Your task to perform on an android device: Go to the HERE WeGo app & set the direction to the place Ambience Mall
Image 0: 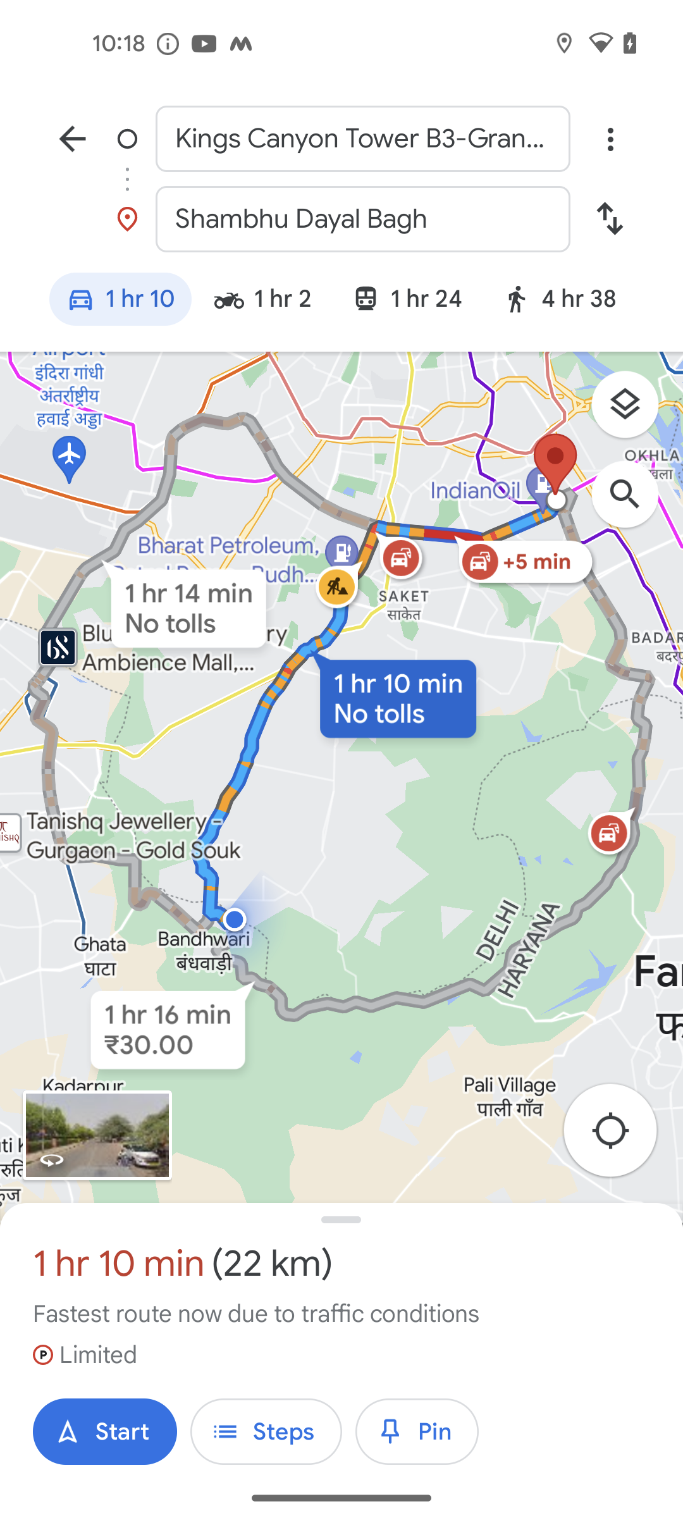
open the HERE WeGo app
Step 0: open app "HERE WeGo"
Image 1: 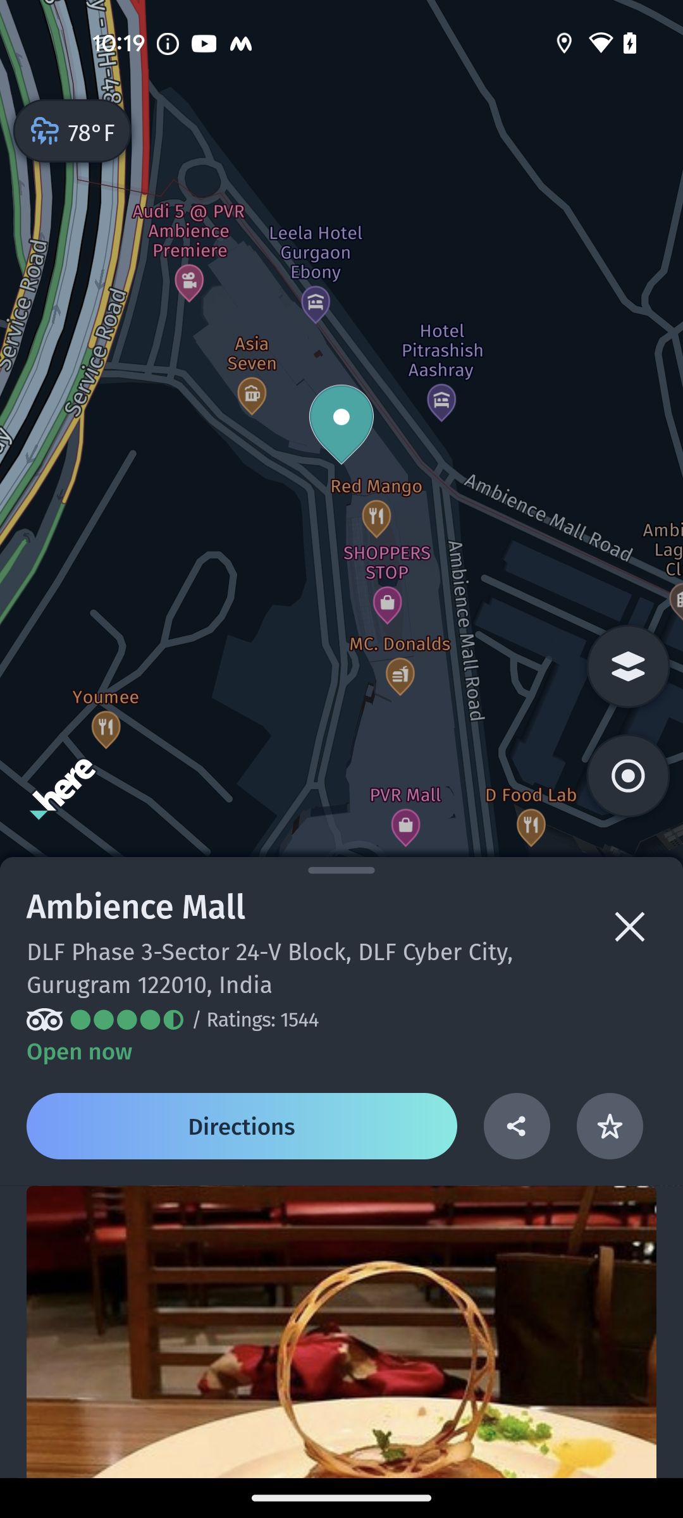
click on the Directions button
Step 1: click (242, 1126)